Your task to perform on an android device: I'd like to set an alarm at 5:00 a.m. because I have to jog every morning.
Image 0: 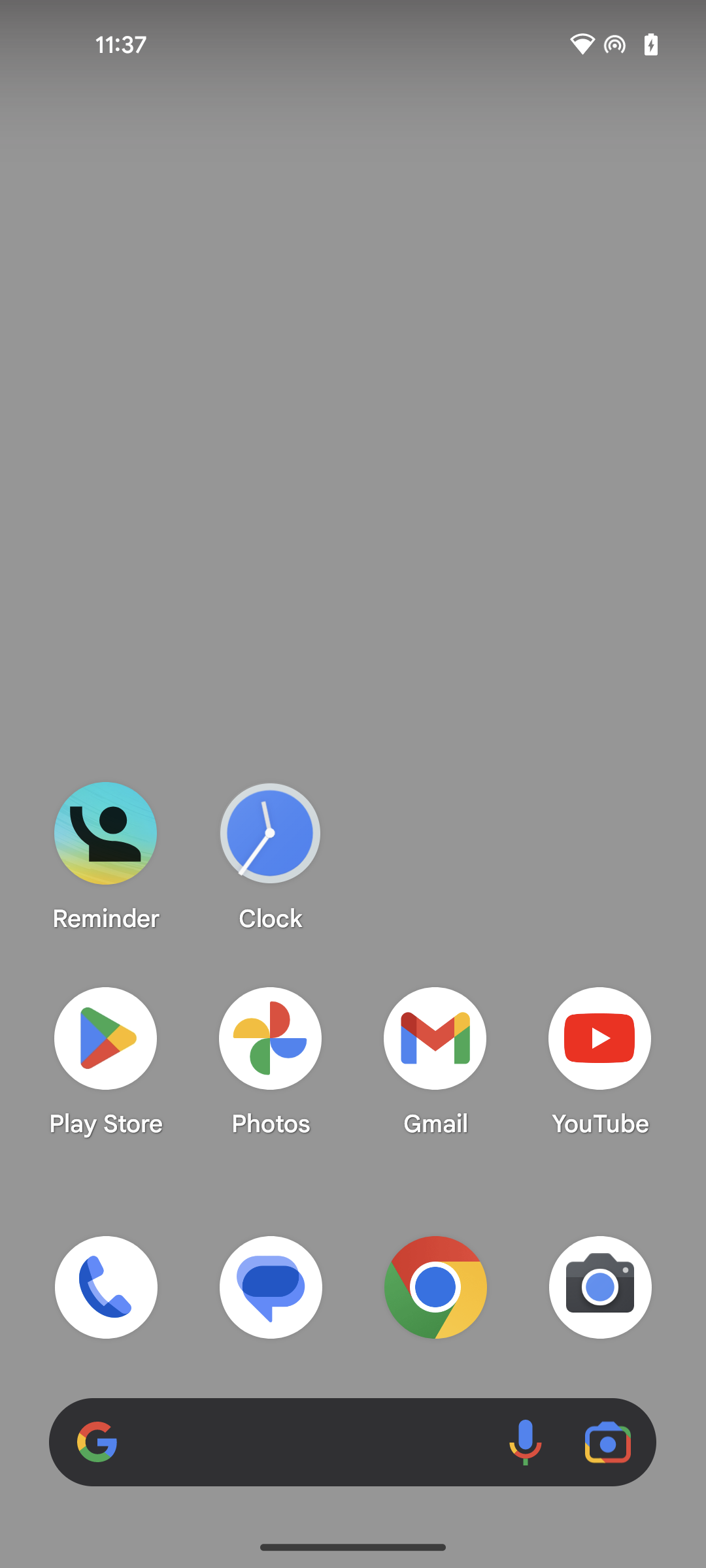
open the clock app
Step 0: open app "Clock"
Image 1: 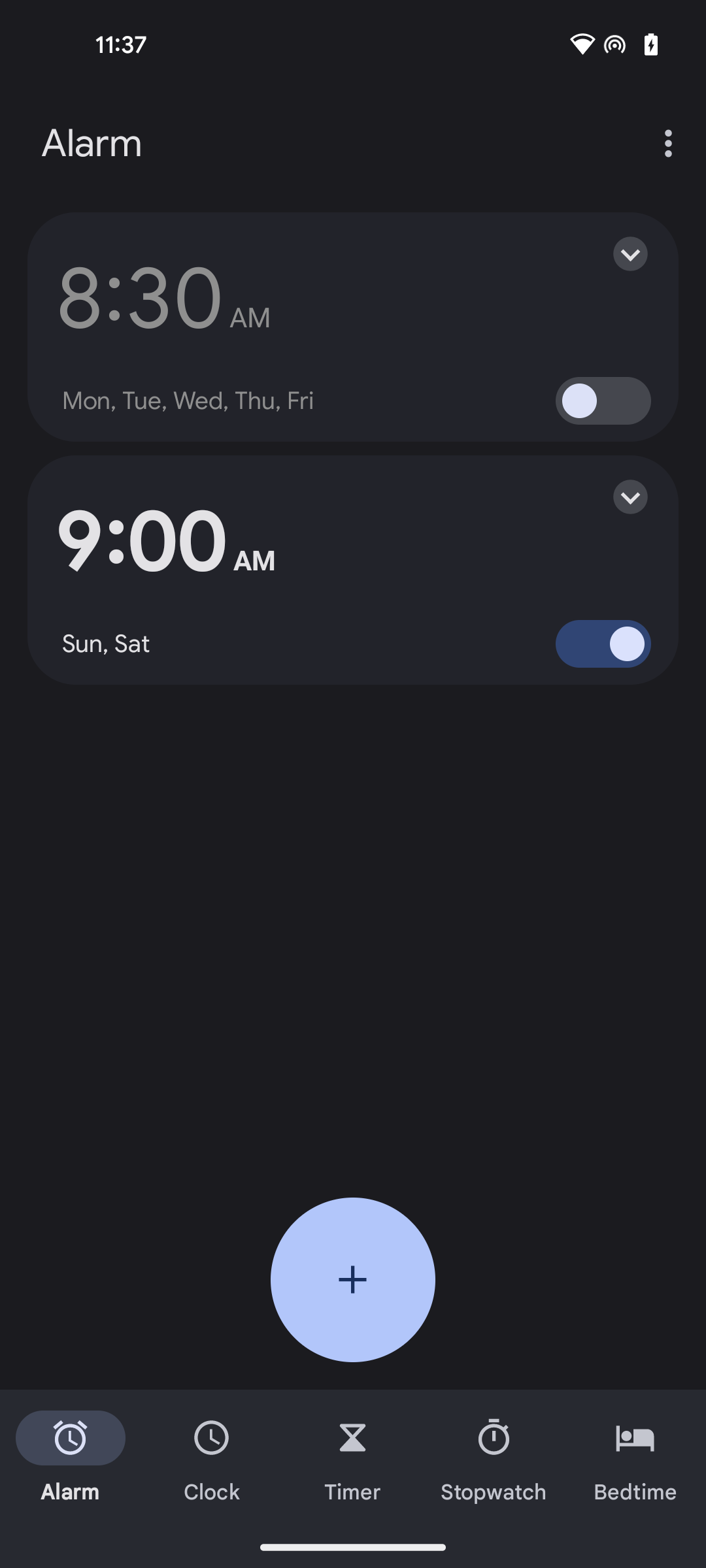
click on the Add icon
Step 1: click (353, 1279)
Image 2: 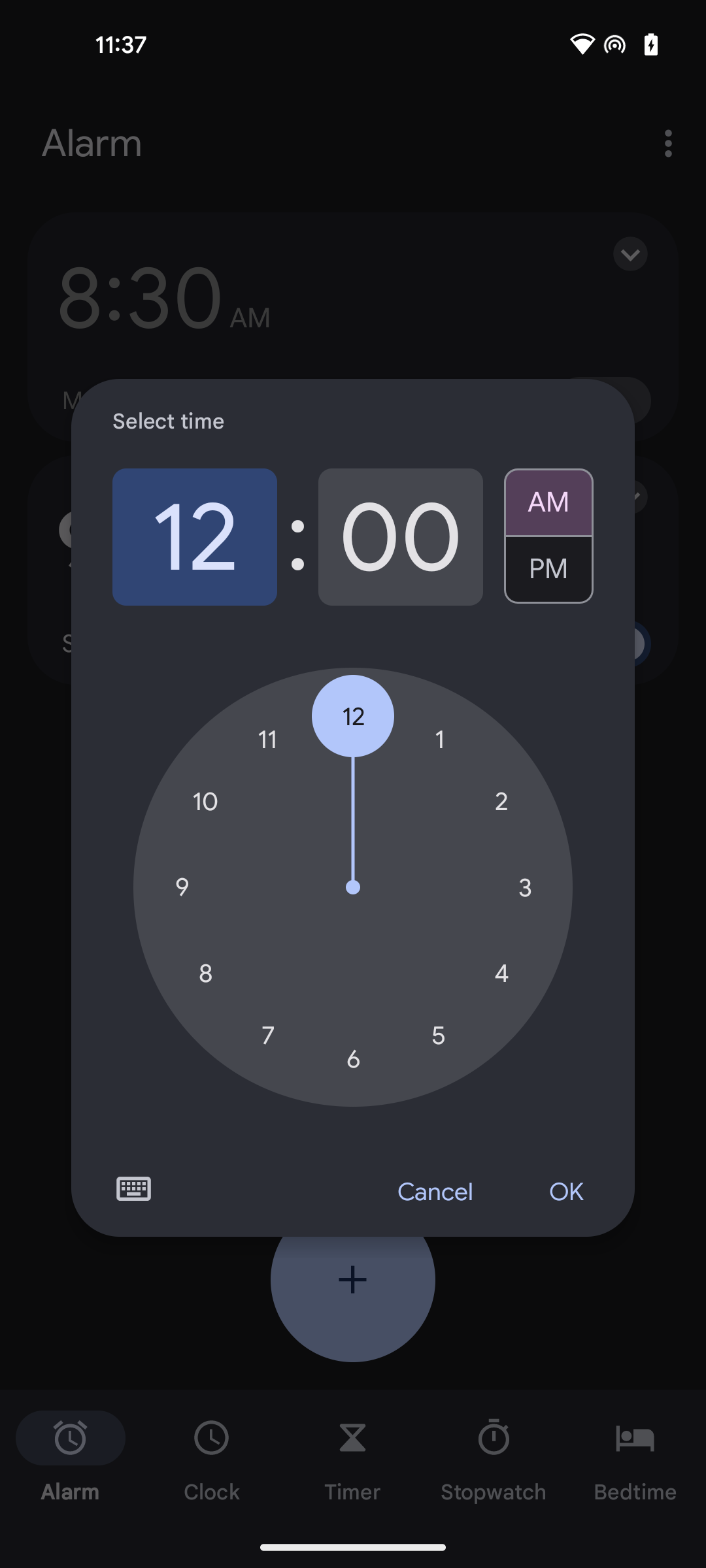
select hours 5
Step 2: click (439, 1035)